Your task to perform on an android device: I want to fill my favorite color, navy blue, in the rectangle, so fill the rectangle with navy blue color in the Sketchbook app.
Image 1: 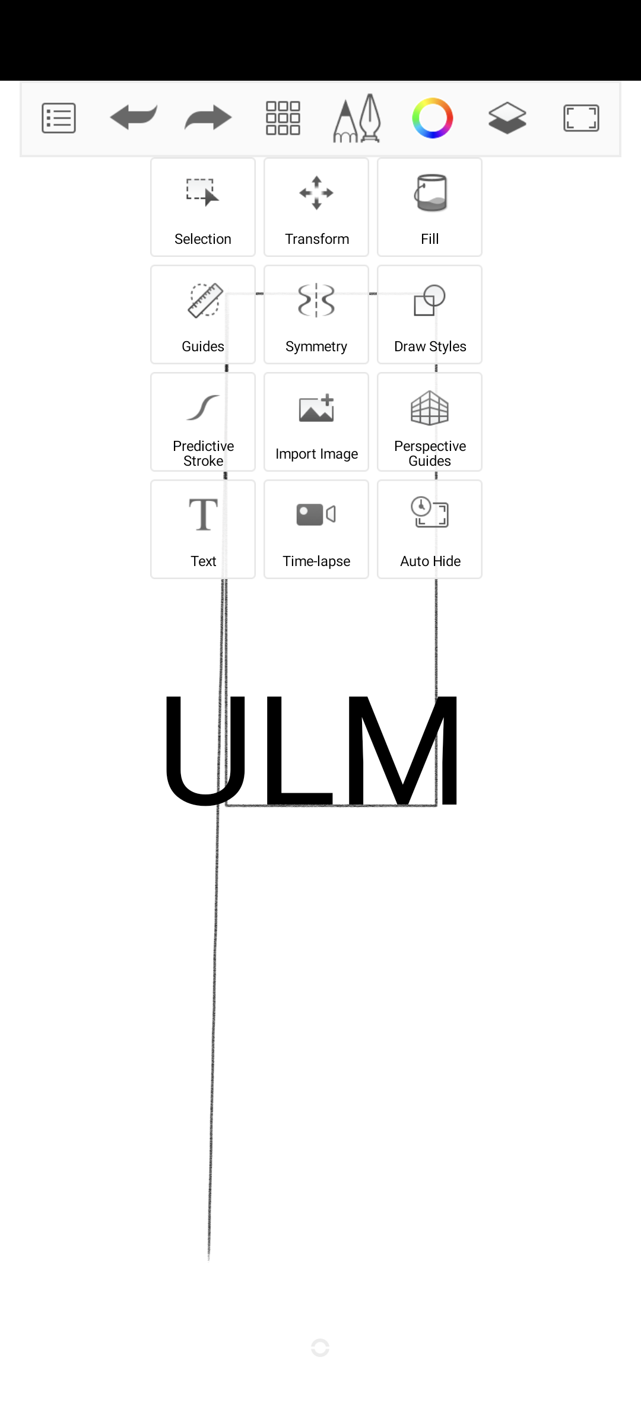
Click on the Fill option to select this option.
Step 1: click (429, 192)
Image 4: 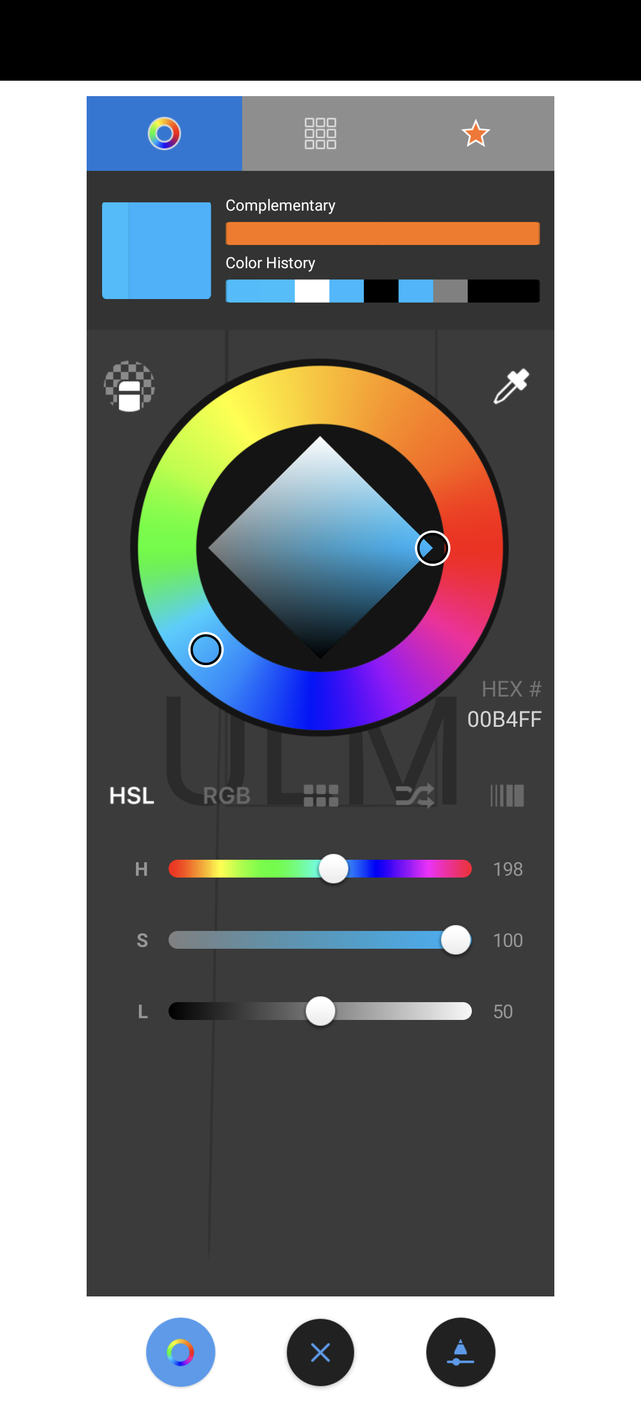
Click on the cross icon at the bottom of the screen to remove this color window.
Step 4: click (319, 1347)